Your task to perform on an android device: Add Richard's email address, Richardwegnar@gmail.com, to his Contact on the Phonebook app.
Image 0: 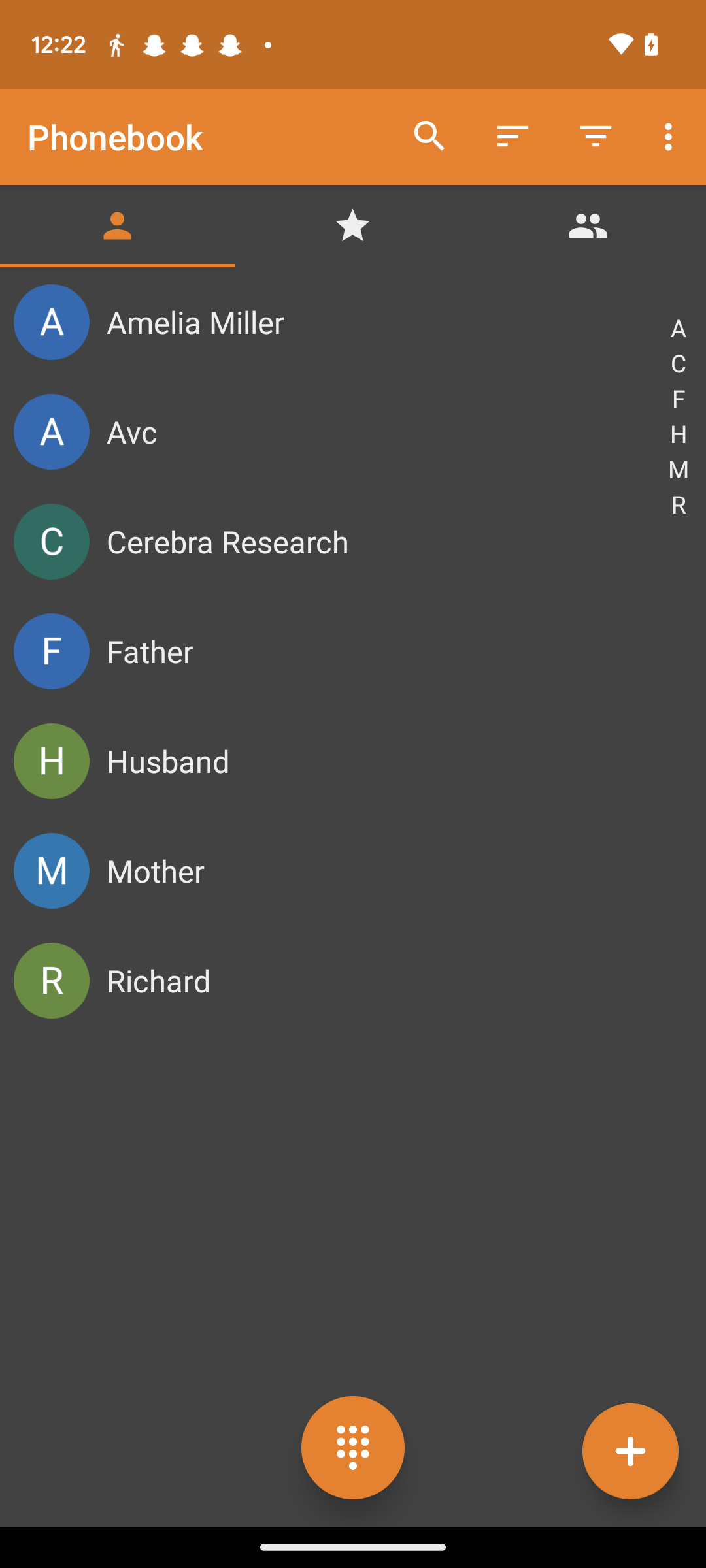
Click on the contact name Richard.
Step 0: click (386, 980)
Image 1: 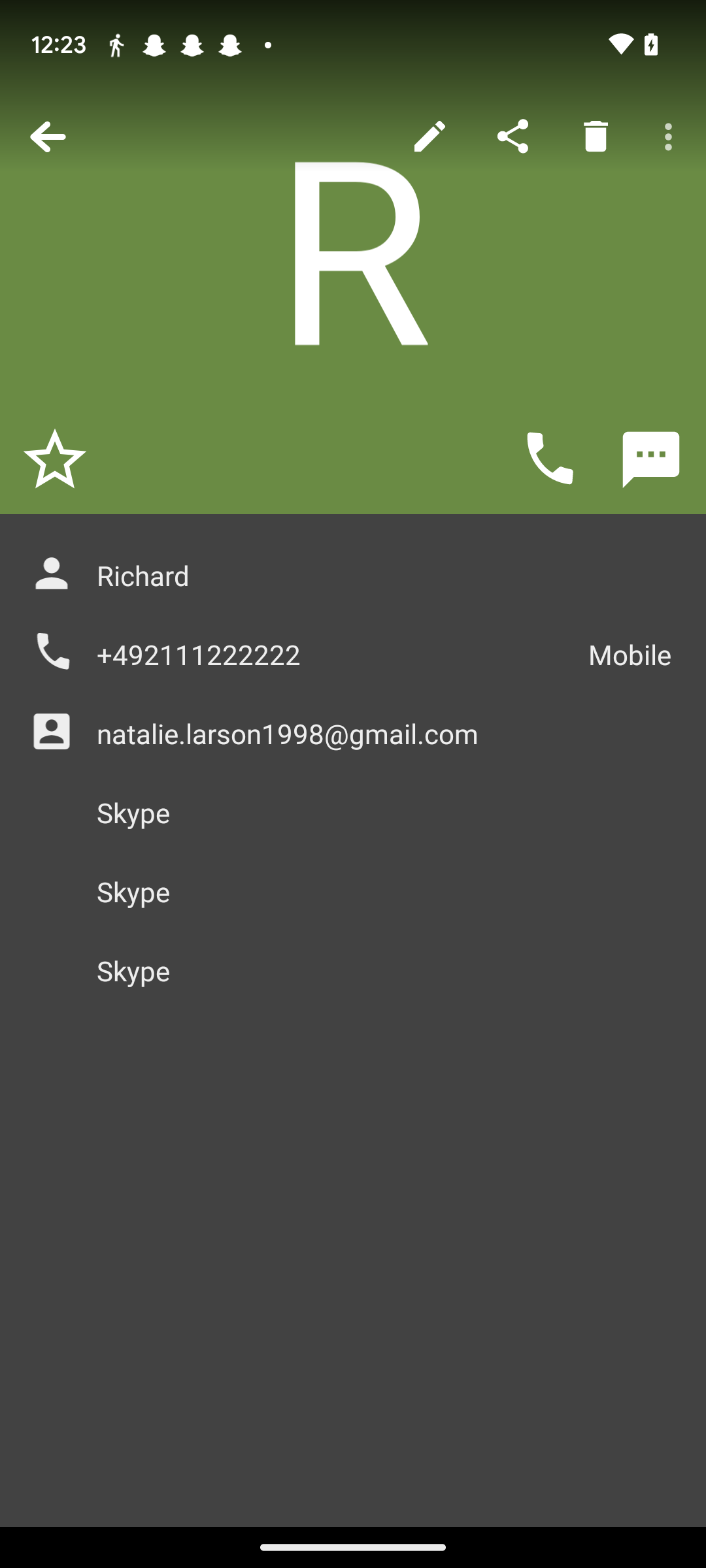
Click on the edit icon at the top of the screen.
Step 1: click (429, 137)
Image 2: 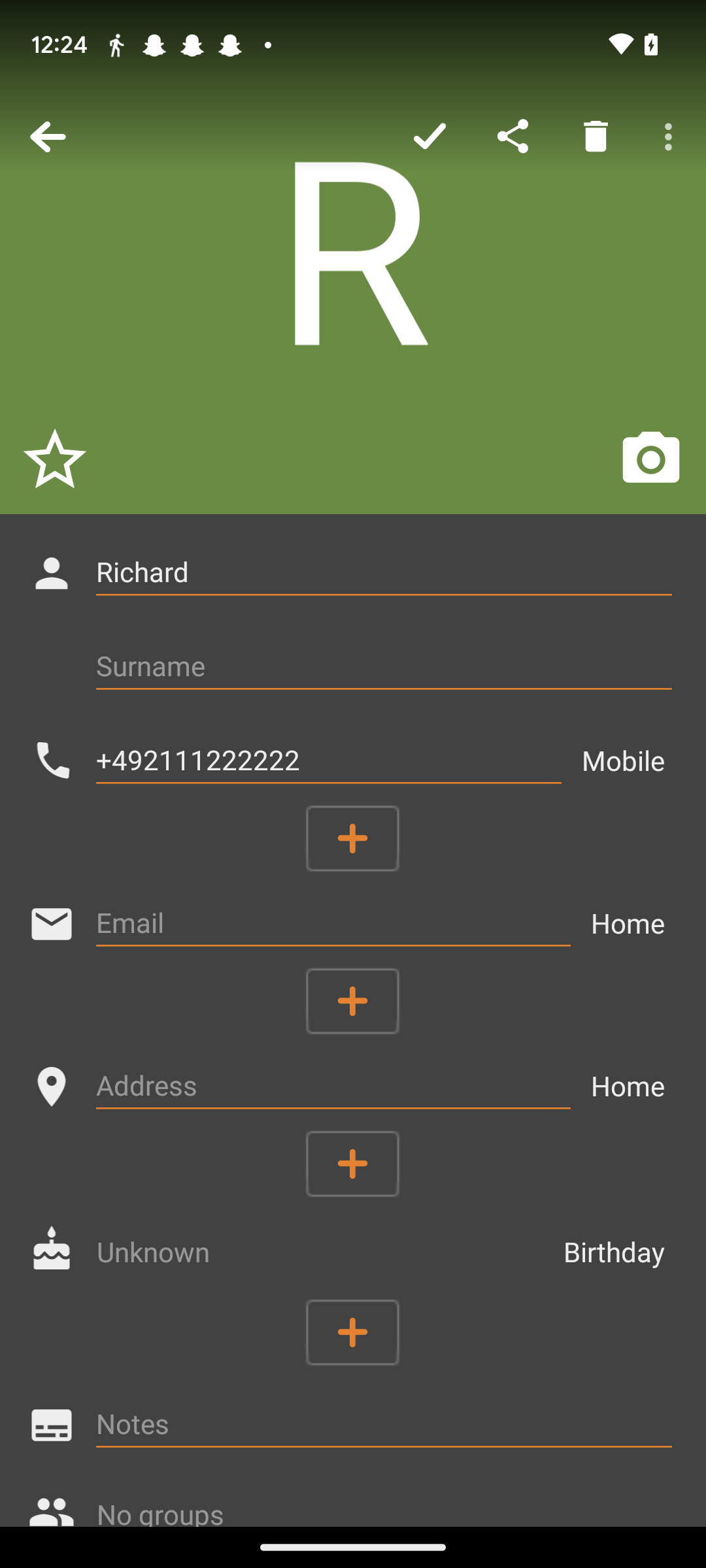
Click on the Email tab.
Step 2: click (333, 923)
Image 3: 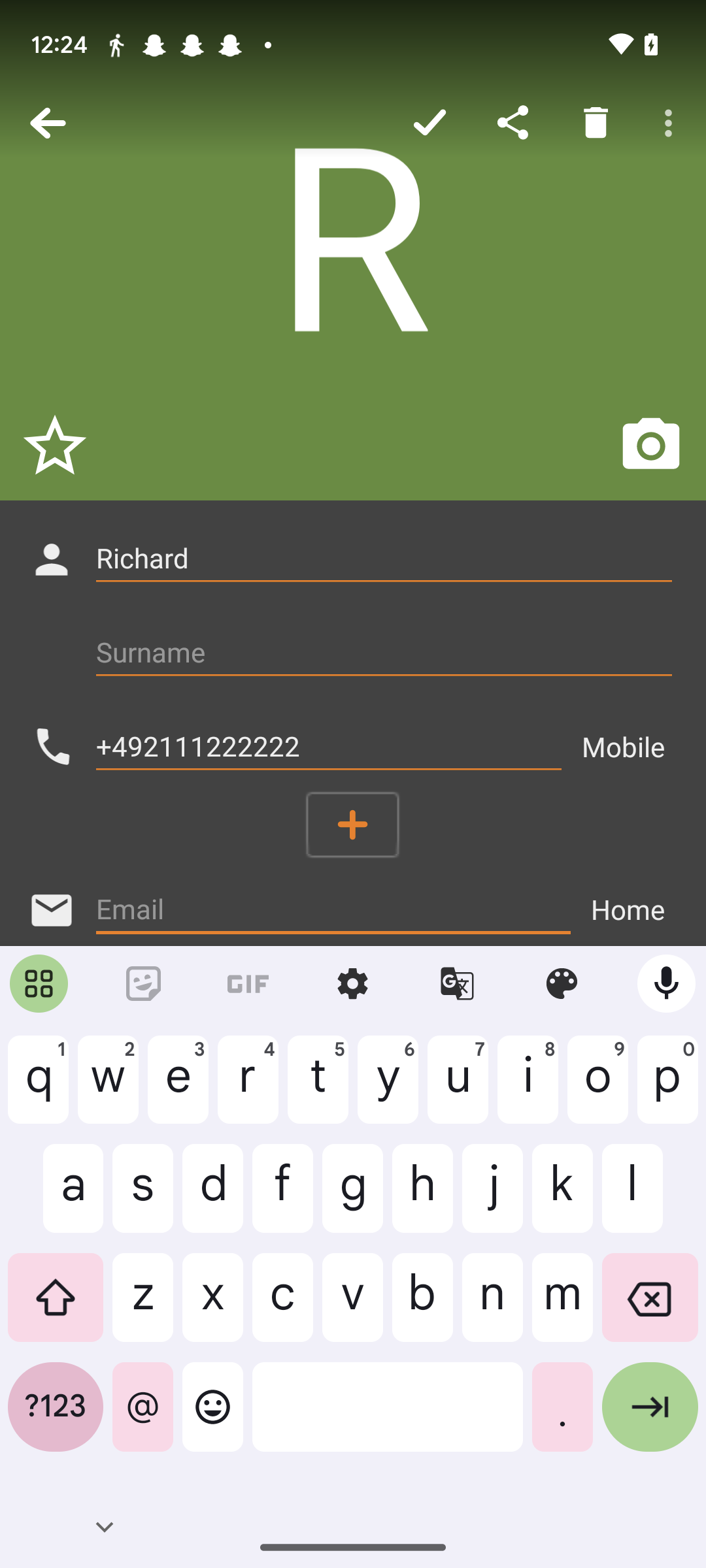
Type in Richardwegnar@gmail.com.
Step 3: type "Richardwegnar@gmail.com"
Image 4: 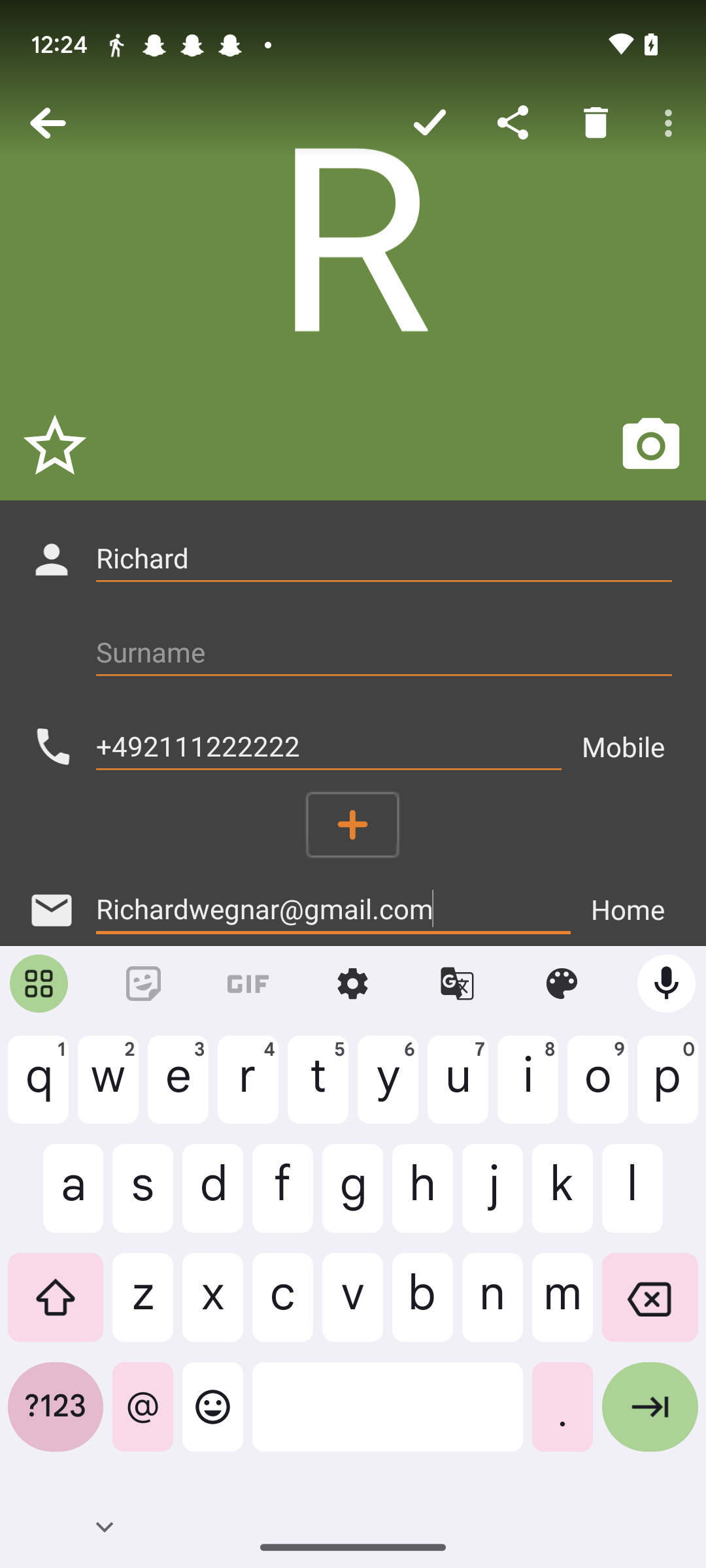
Click on the Tick icon at the top of the screen.
Step 4: click (429, 122)